Your task to perform on an android device: Sort the shoe styles according to their most recent style.
Image 0: 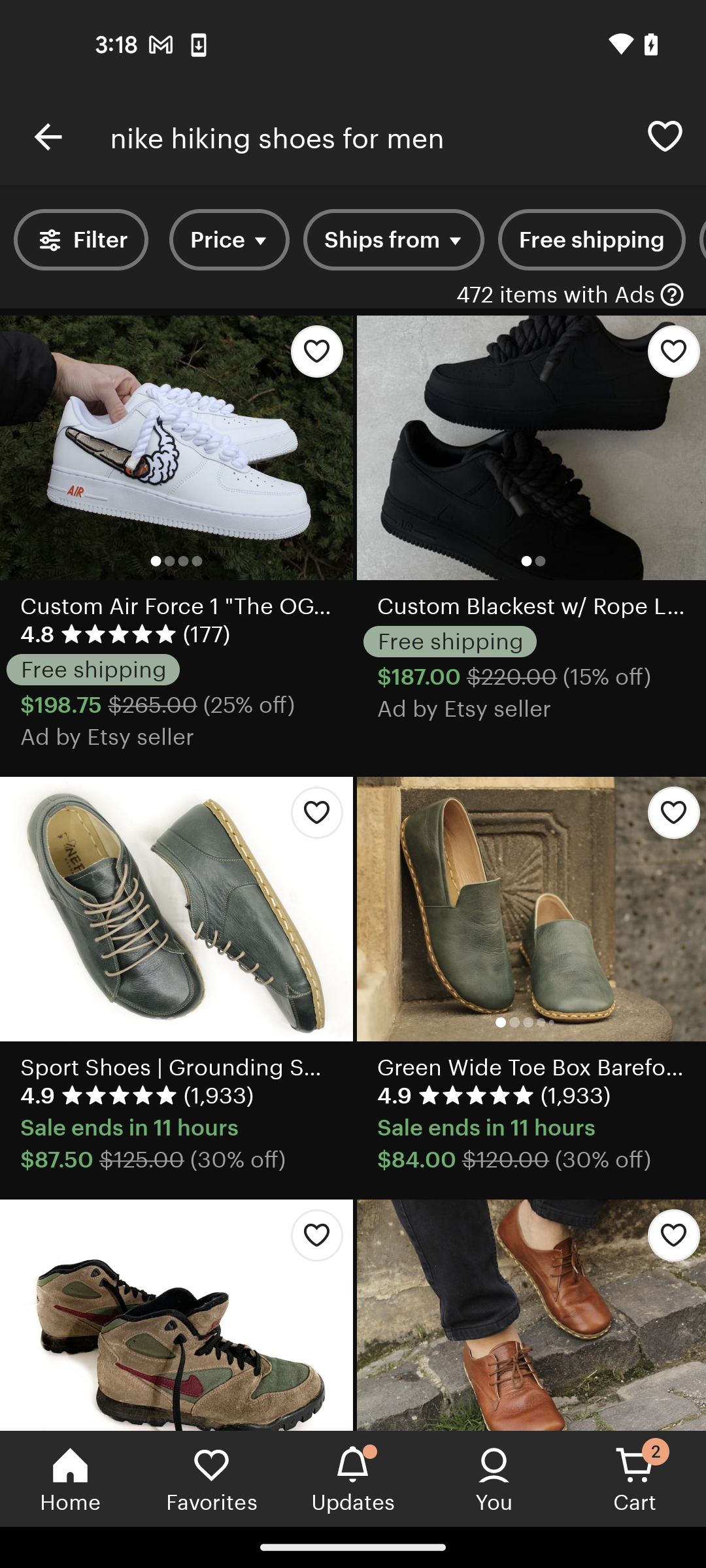
Tap on the filter option
Step 0: click (99, 239)
Image 1: 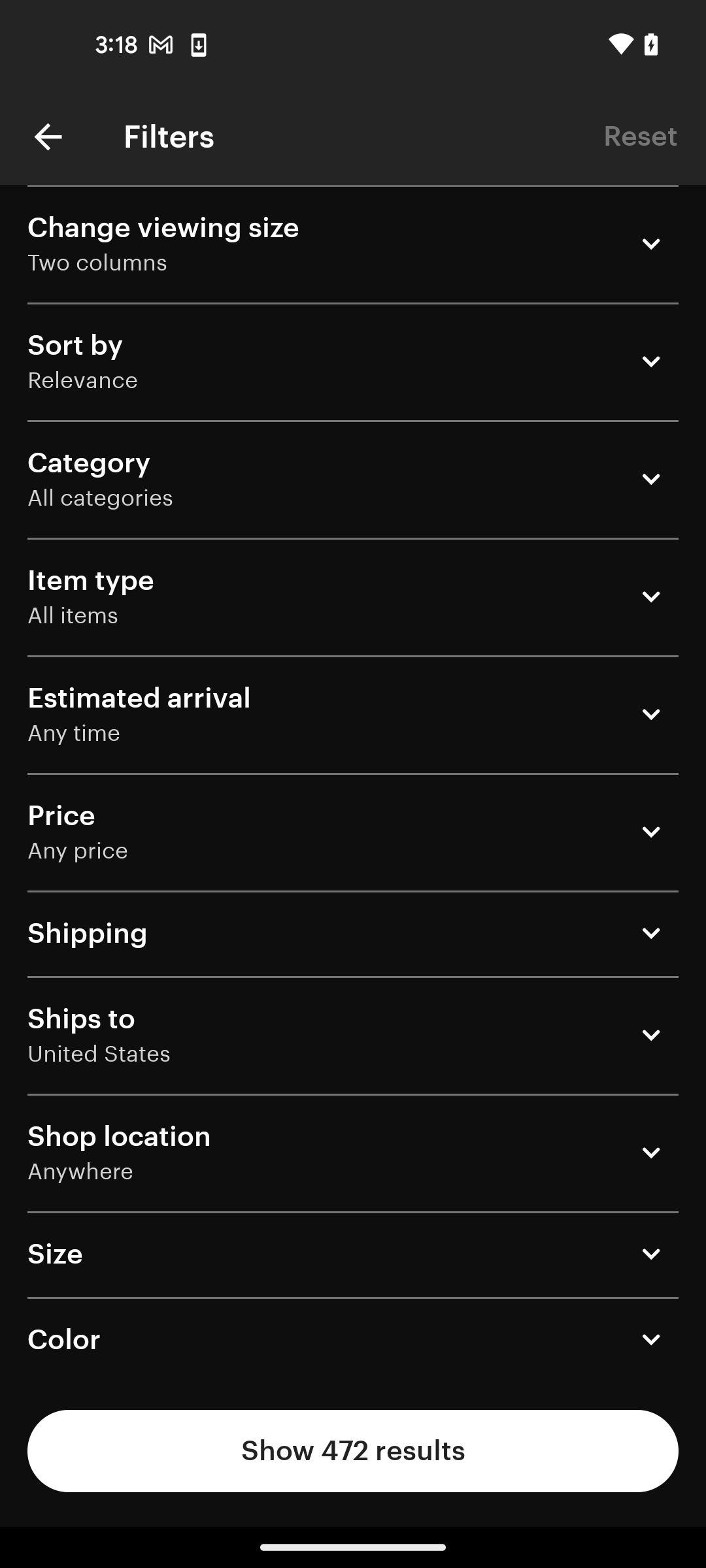
Select the sort by option
Step 1: click (353, 361)
Image 2: 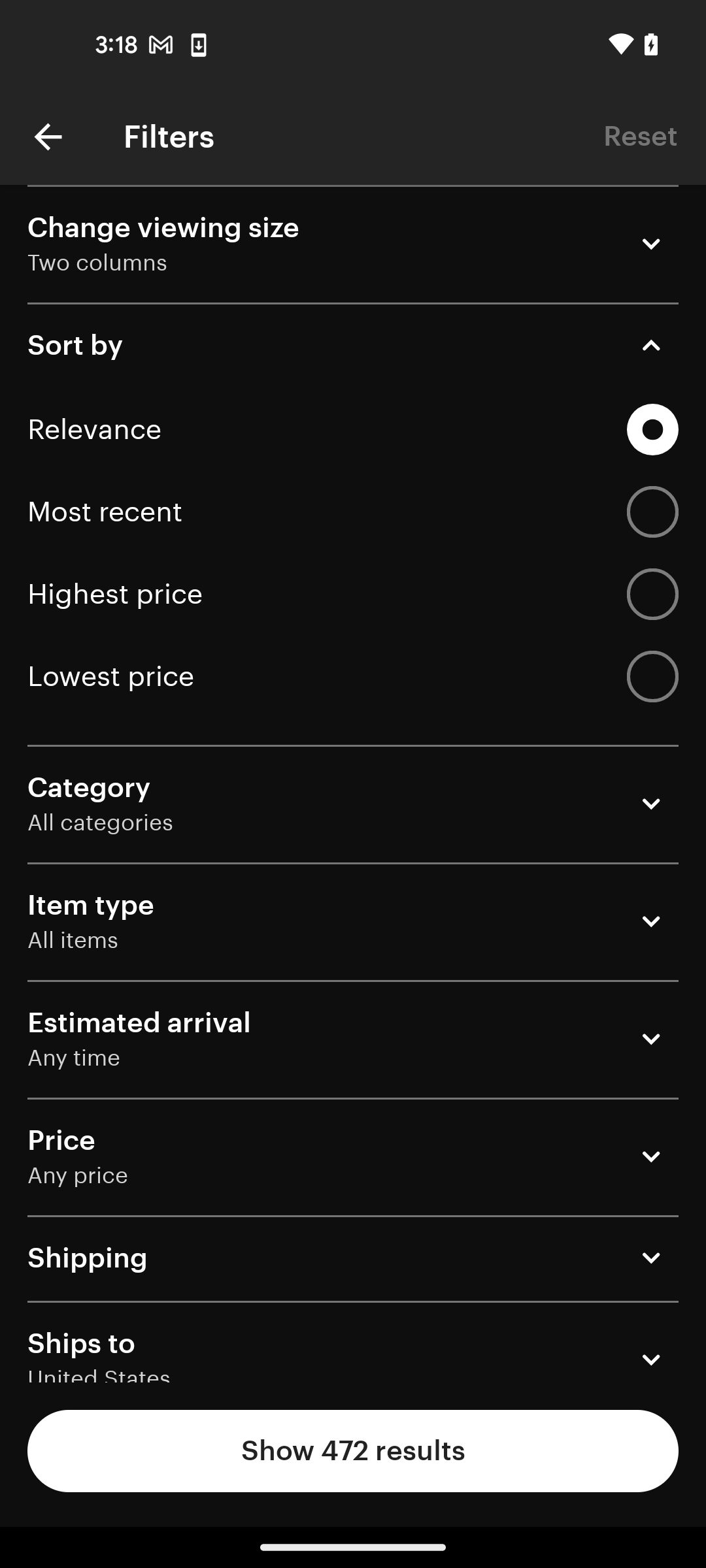
Tap on the most recent option
Step 2: click (652, 511)
Image 3: 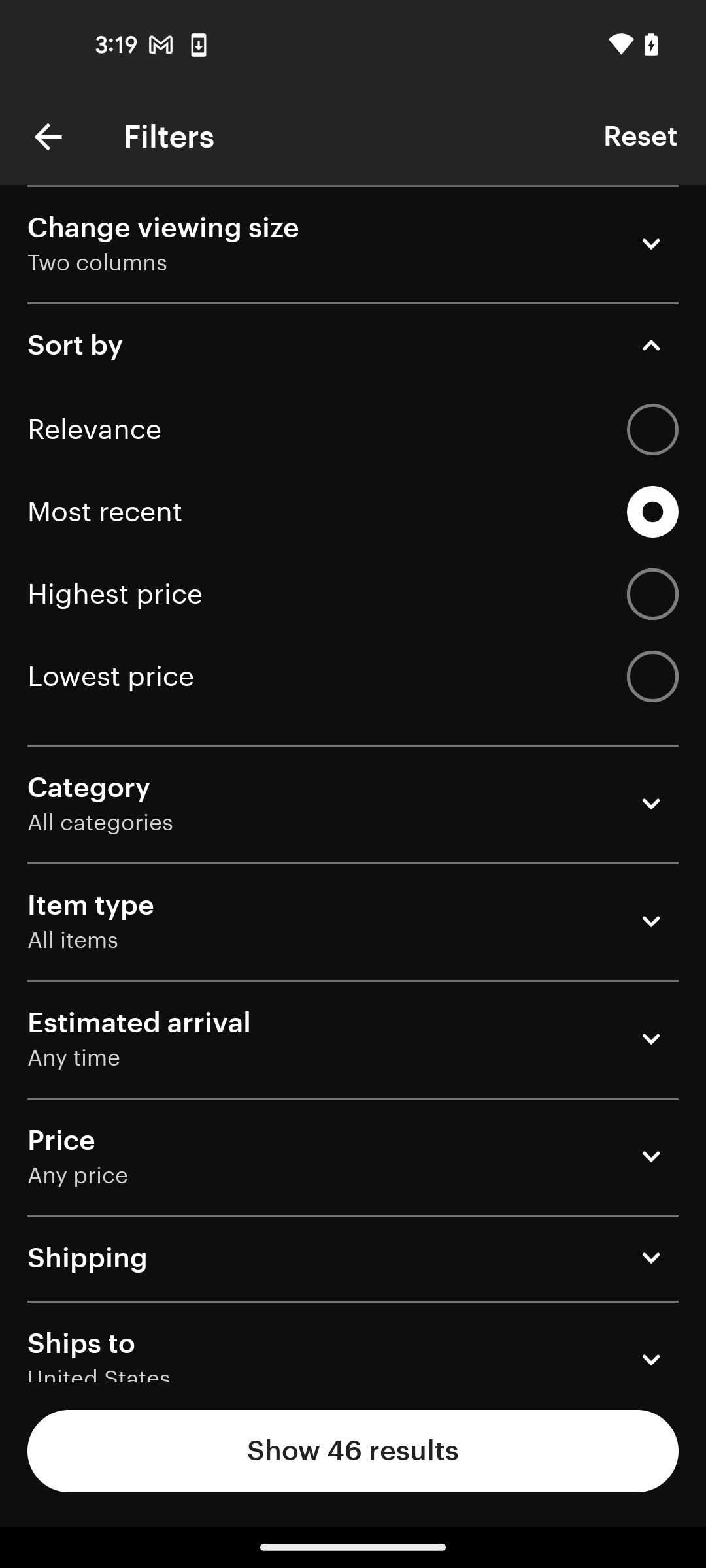
Click on the show 46 results button
Step 3: click (353, 1450)
Image 4: 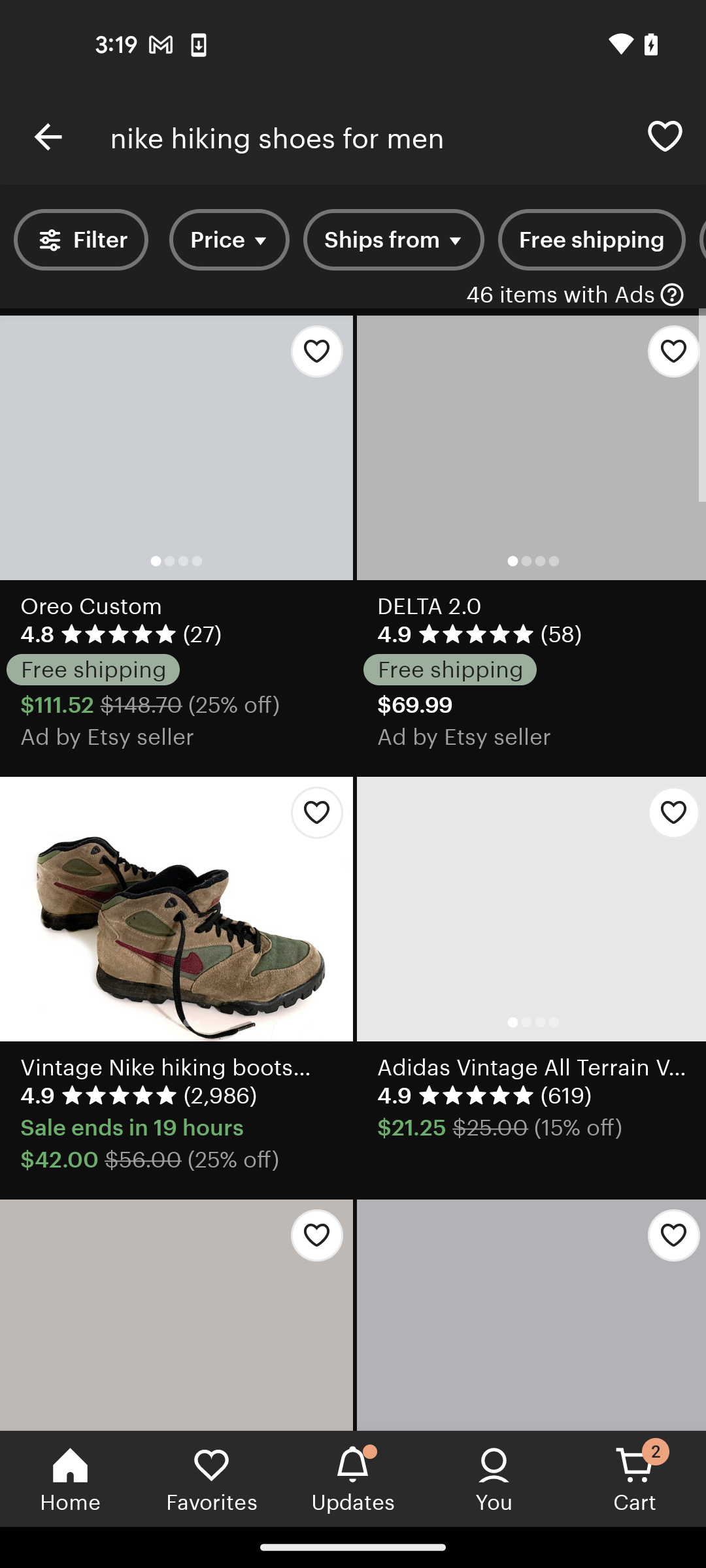
Click on the show 46 results button
Step 4: wait